Your task to perform on an android device: Go to the Cars24 app and browse for Kia cars.
Image 0: 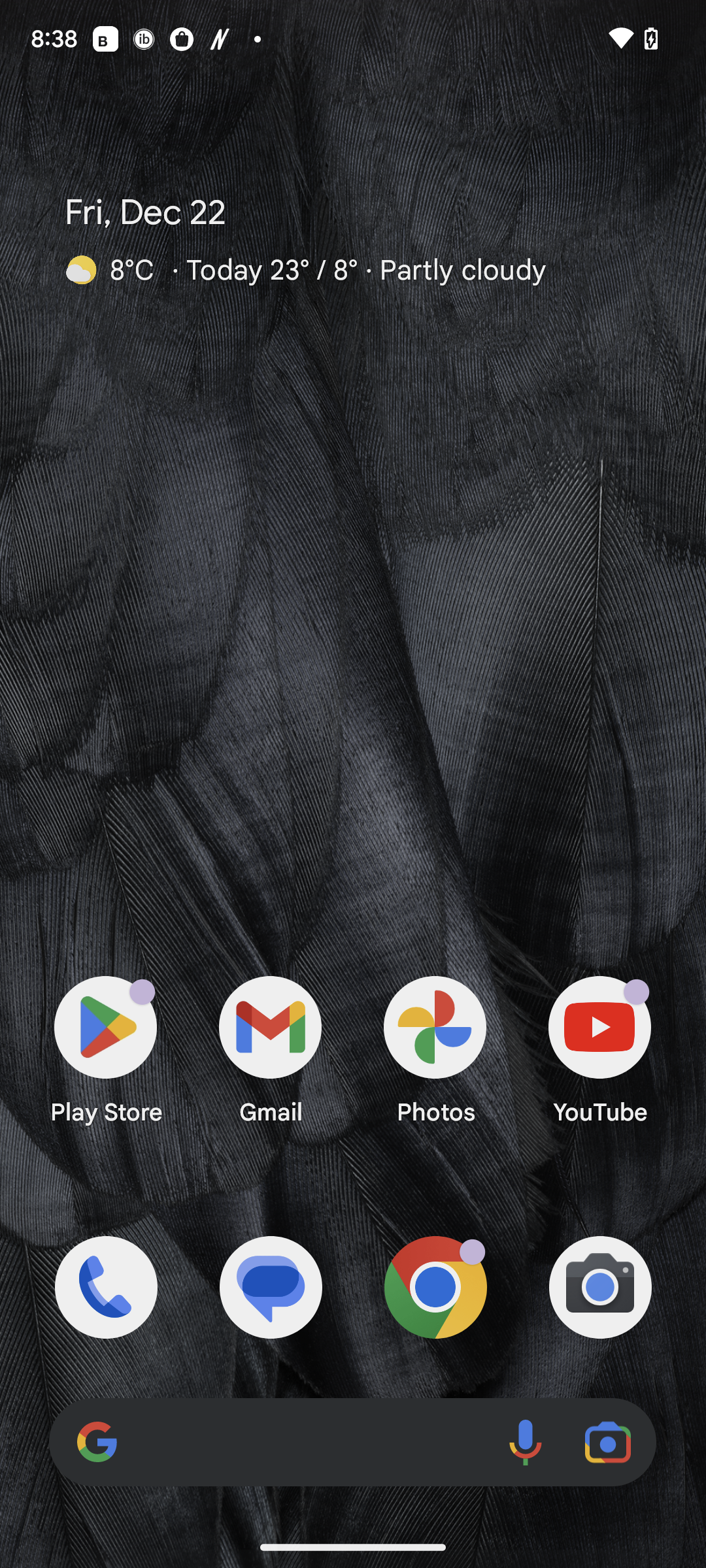
Open the Cars24 app.
Step 0: open app "CARS24"
Image 1: 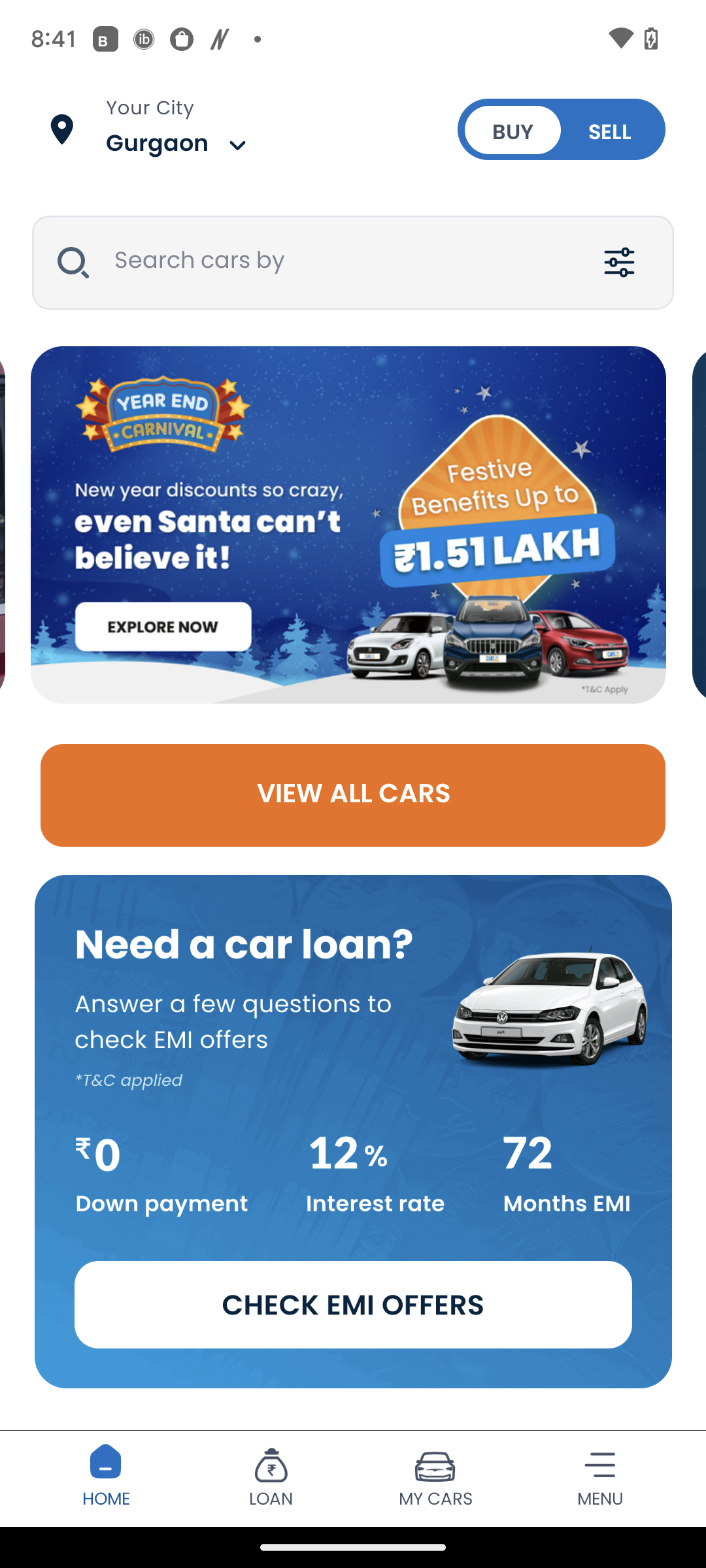
Click on the search bar at the top of the screen.
Step 1: click (382, 262)
Image 2: 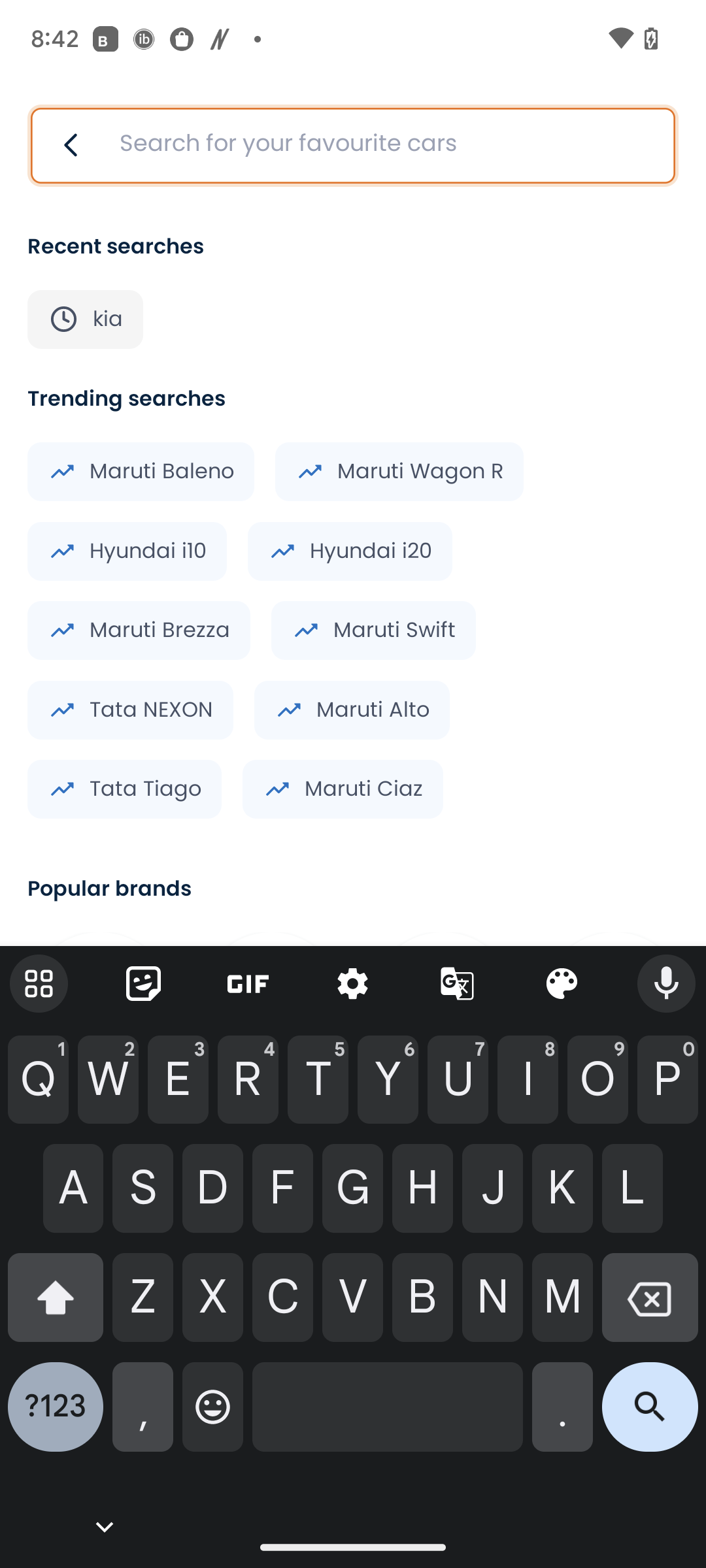
Type Kia in the search bar.
Step 2: type "Kia"
Image 3: 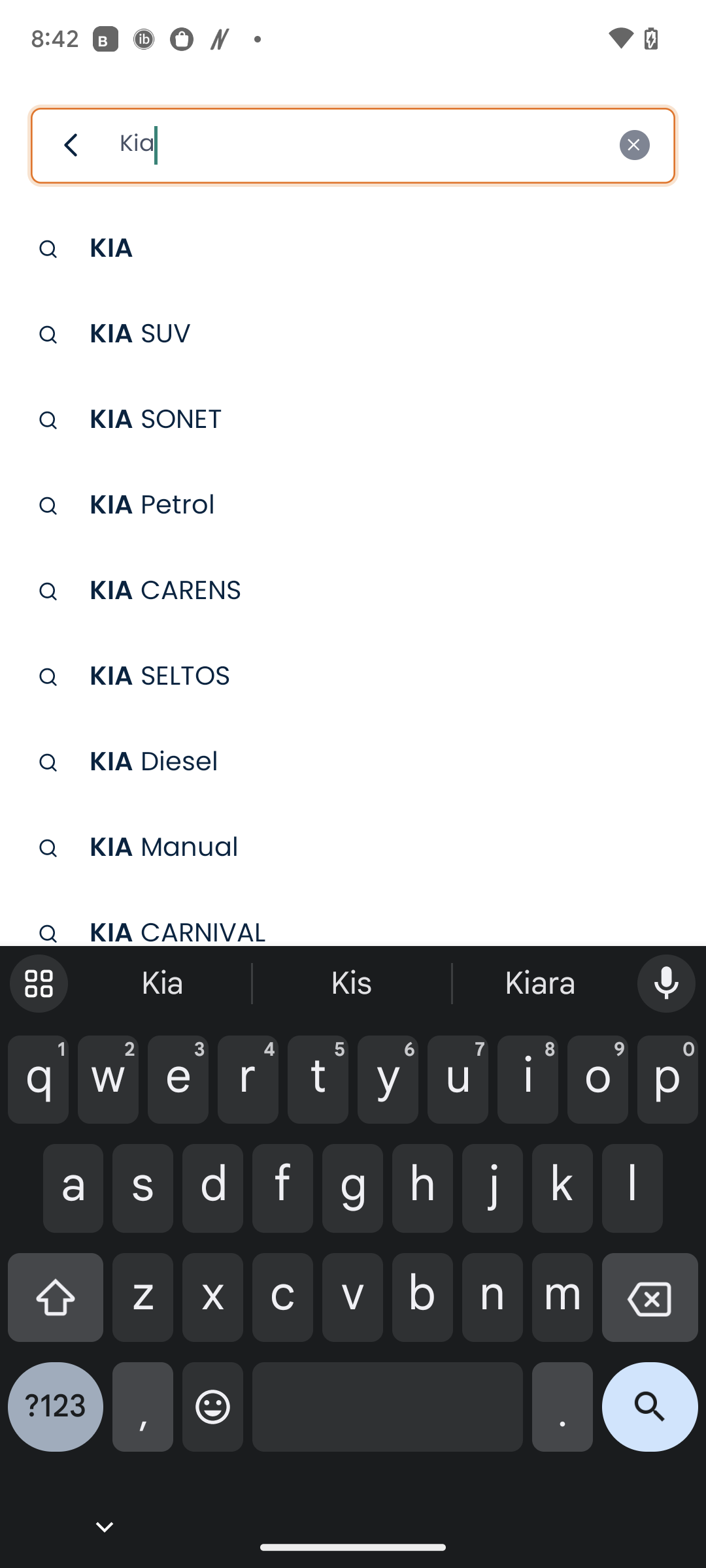
Click on the search icon at the bottom right corner of the screen.
Step 3: click (650, 1417)
Image 4: 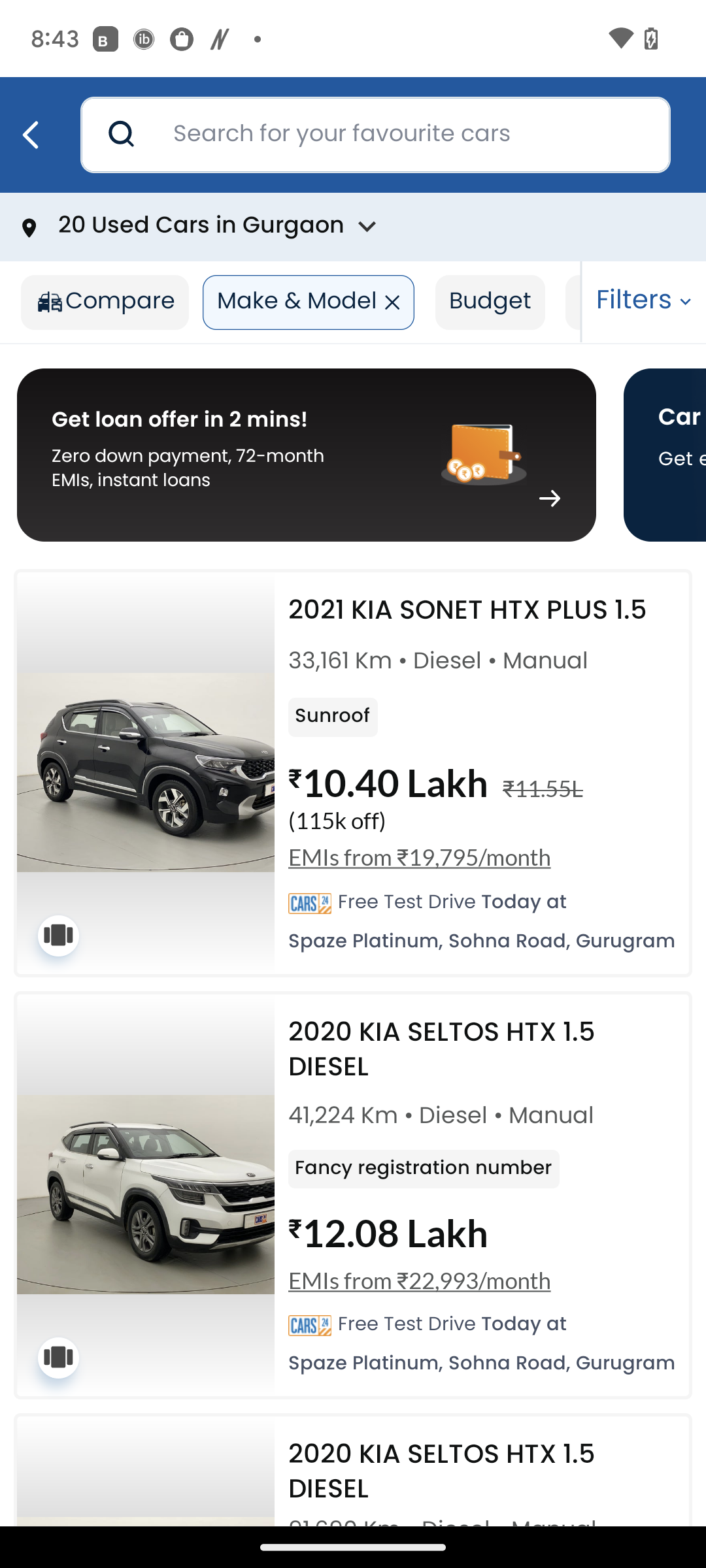
Scroll up
Step 4: scroll down
Image 5: 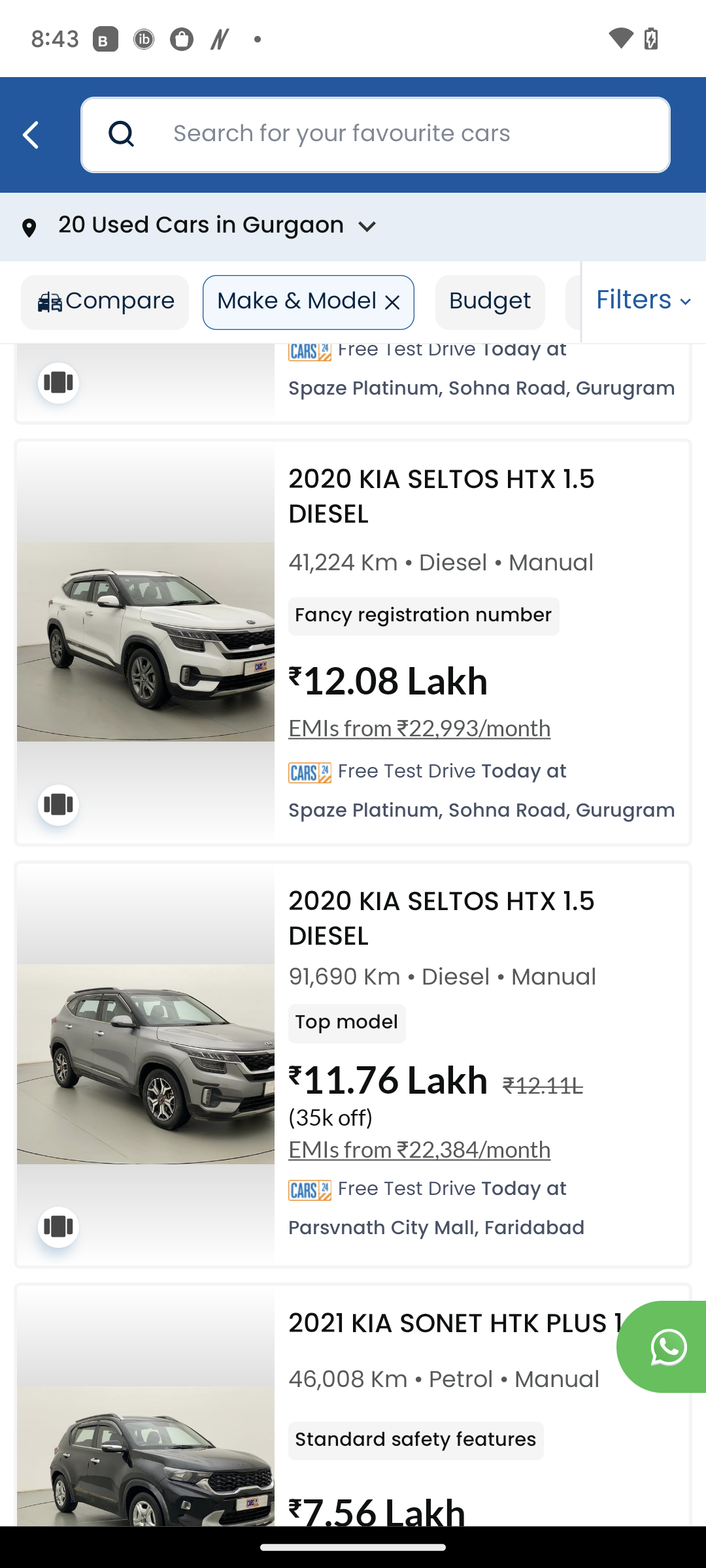
Scroll up
Step 5: scroll down
Image 6: 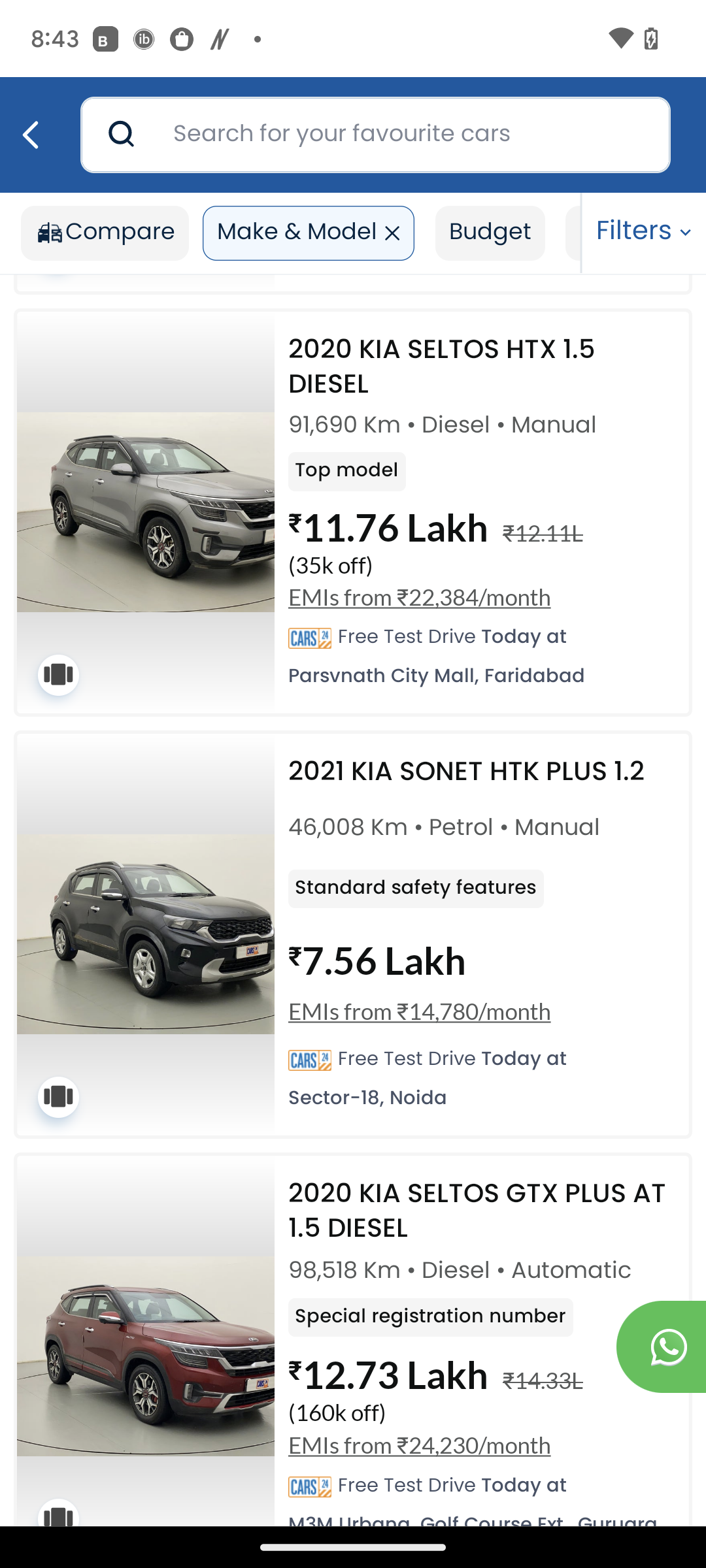
Scroll up
Step 6: scroll down
Image 7: 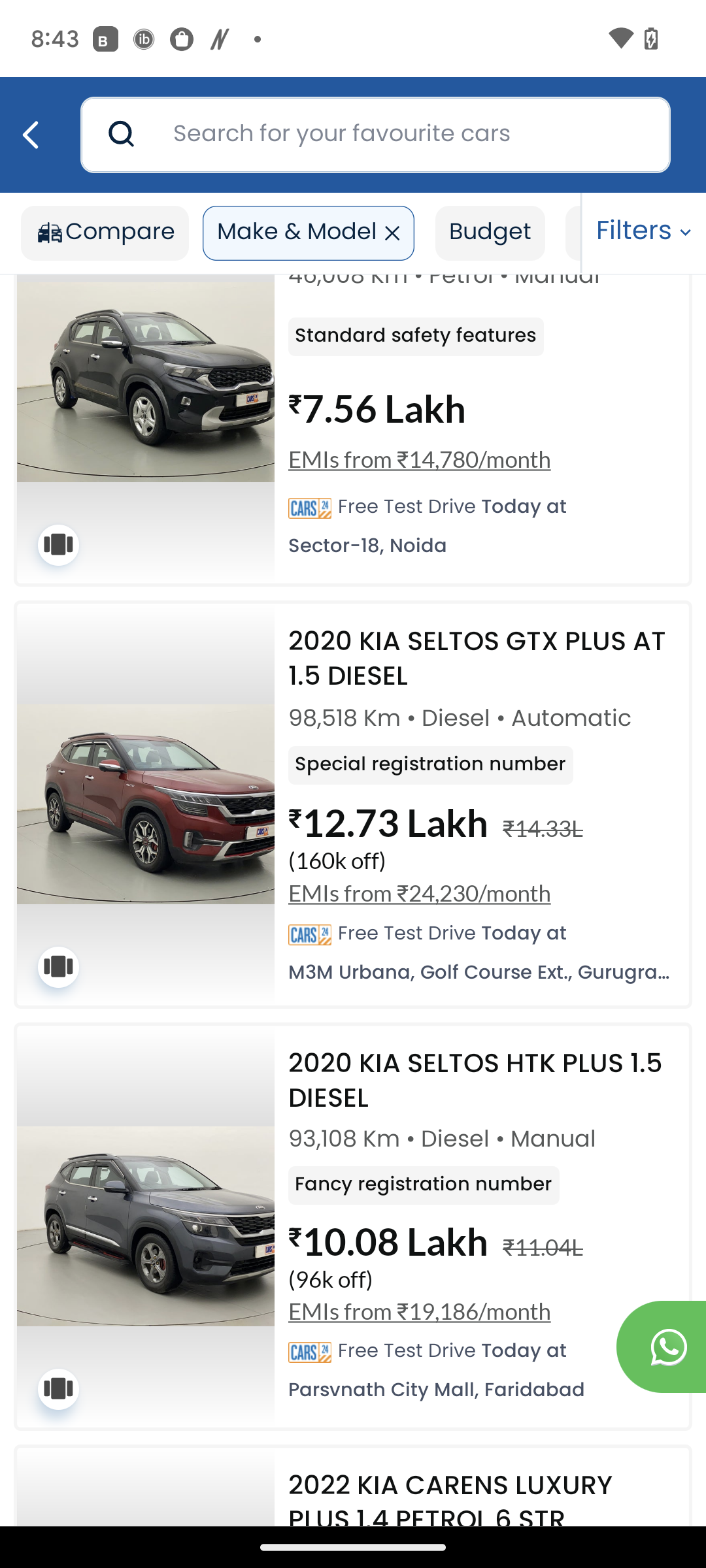
Scroll up
Step 7: scroll down